Your task to perform on an android device: Open the Inkitt app and share the Thunderbird Road book to dbwscratch.test.id4@gmail.com
Image 0: 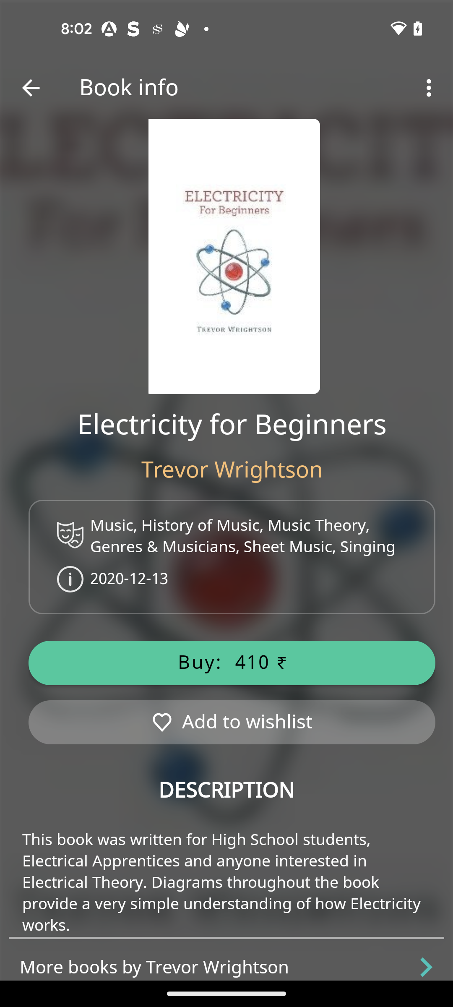
Open the Inkitt App
Step 0: open app "Inkitt"
Image 1: 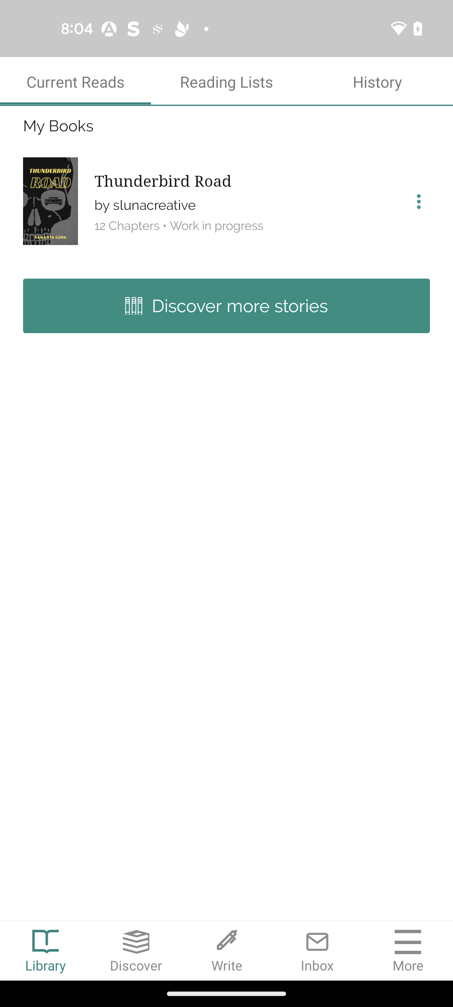
Click on the three dots button of the Thunderbird Road book
Step 1: click (418, 201)
Image 2: 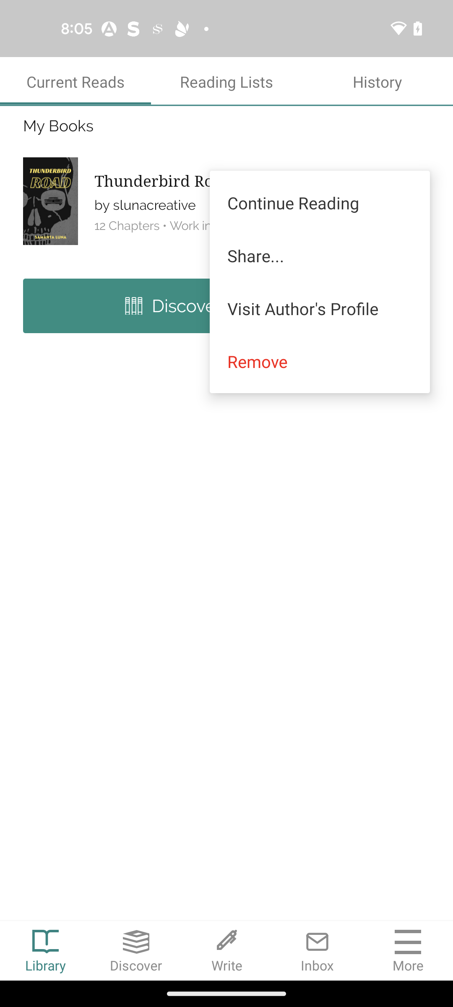
Click on the share button
Step 2: click (320, 255)
Image 3: 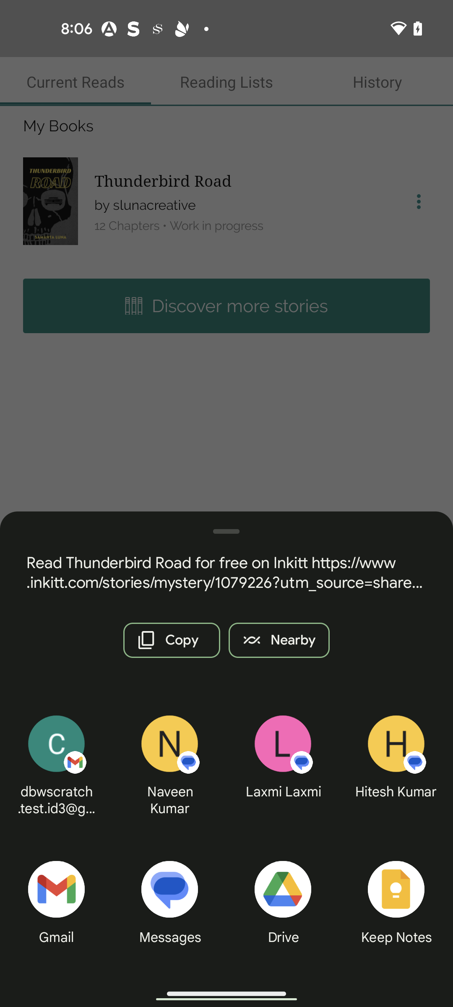
Choose Gmail for sharing the book
Step 3: click (56, 889)
Image 4: 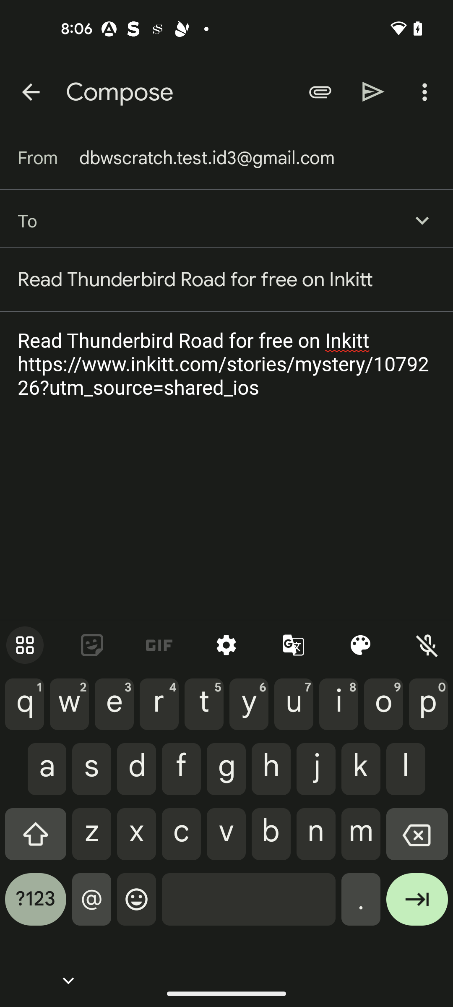
Enter the recipient email as dbwscratch.test.id4@gmail.com
Step 4: type "dbwscratch.test.id4@gmail.com"
Image 5: 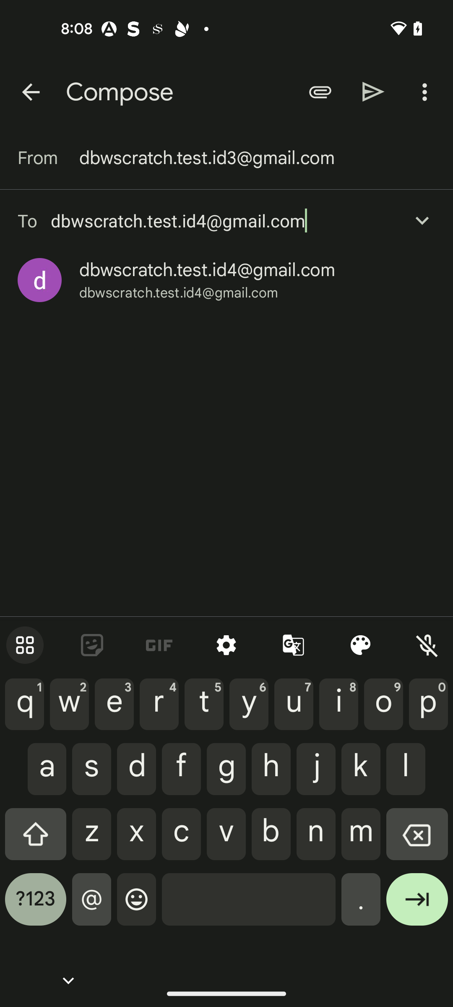
Select the resulted mail id 
Step 5: click (207, 270)
Image 6: 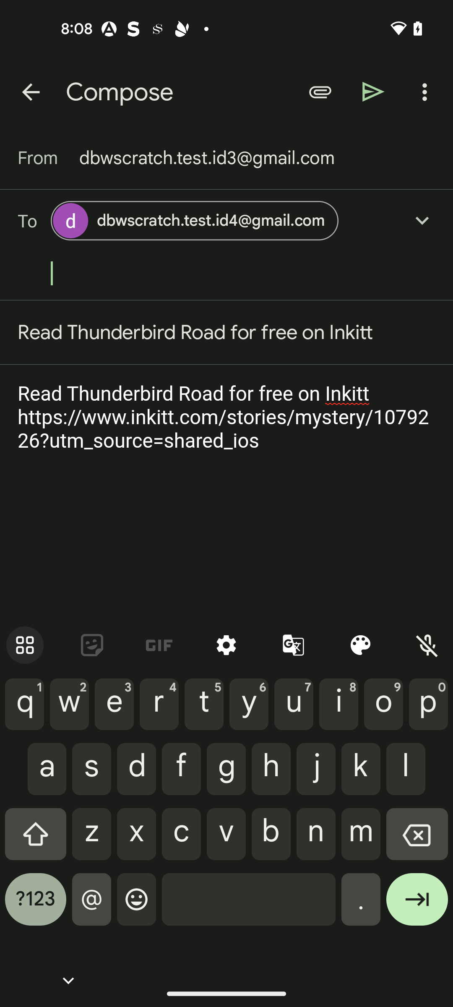
Click on the send button 
Step 6: click (373, 91)